Your task to perform on an android device: I want to delete this saved Kid 1 audio recording since the recorder's voice is indistinct.
Image 0: 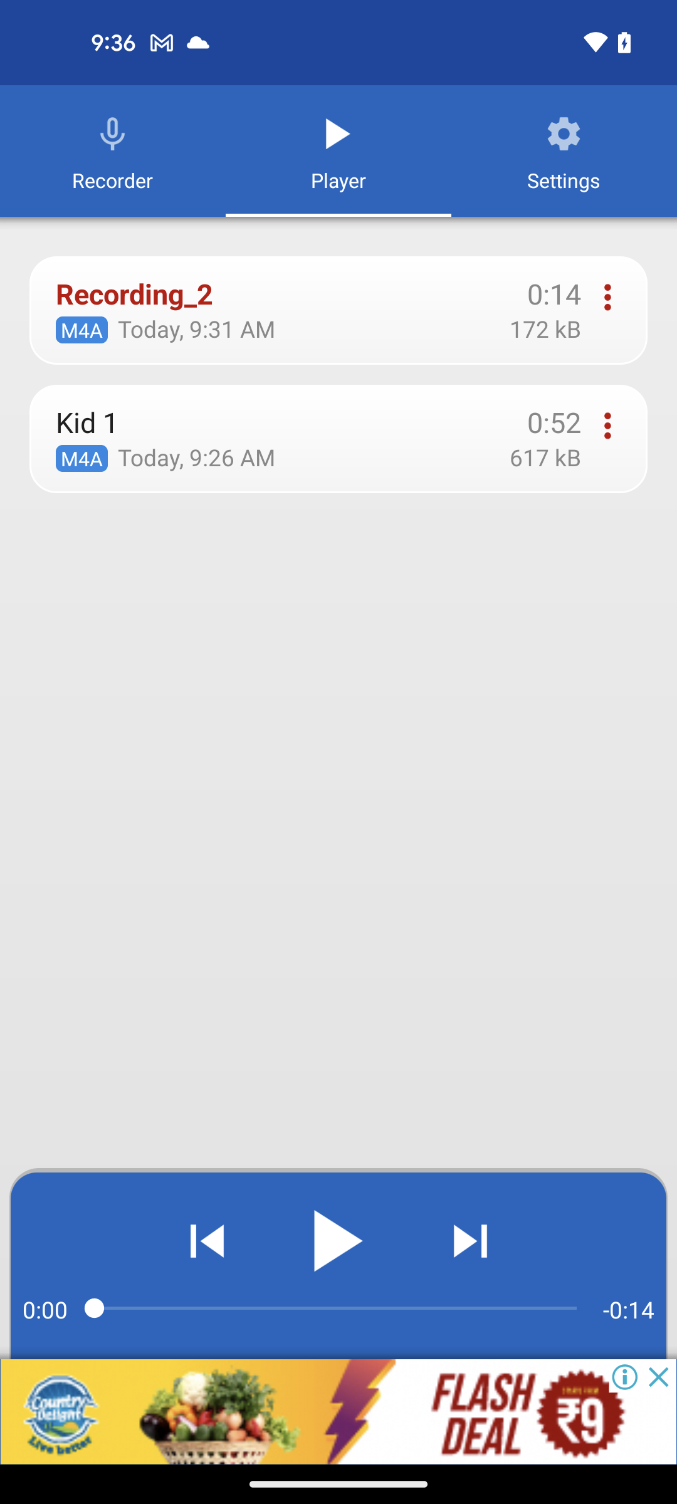
click on the three dots icon of Kid 1 
Step 0: click (607, 426)
Image 1: 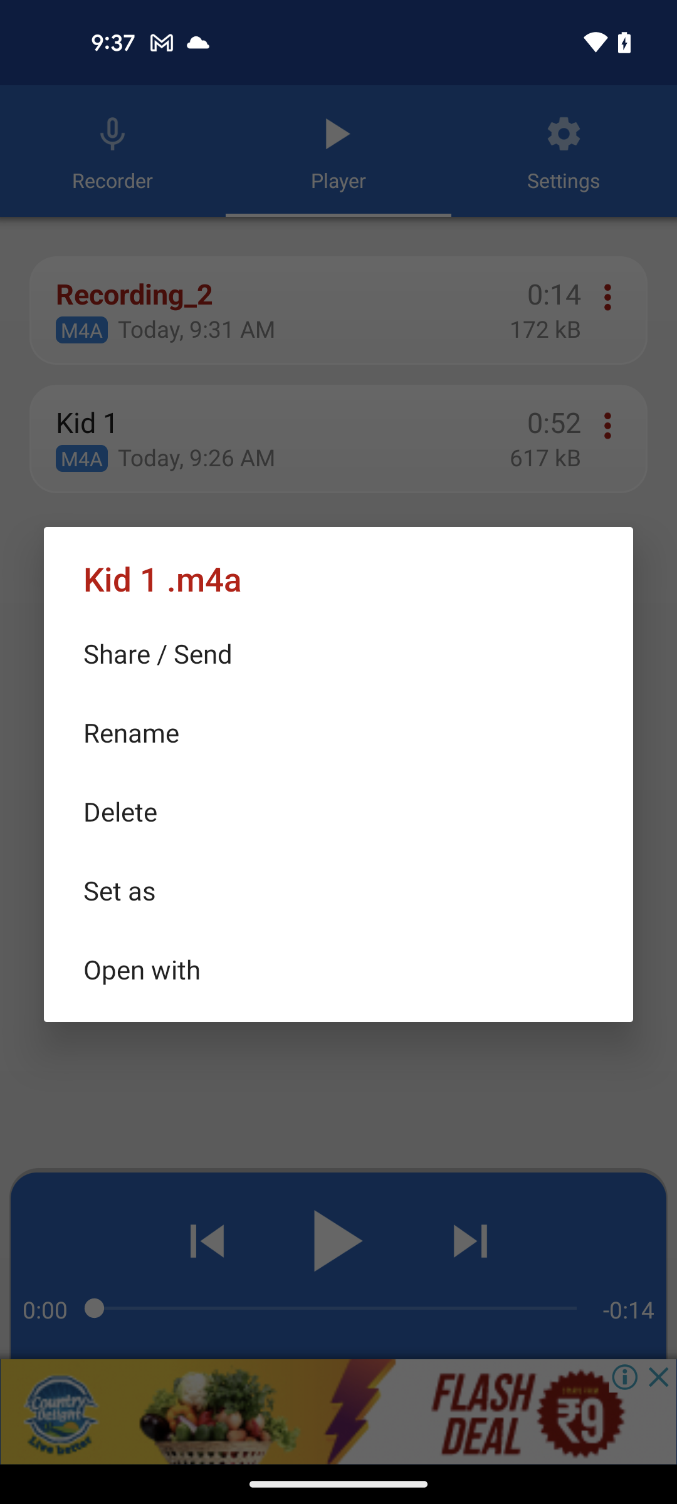
click on Delete option
Step 1: click (338, 811)
Image 2: 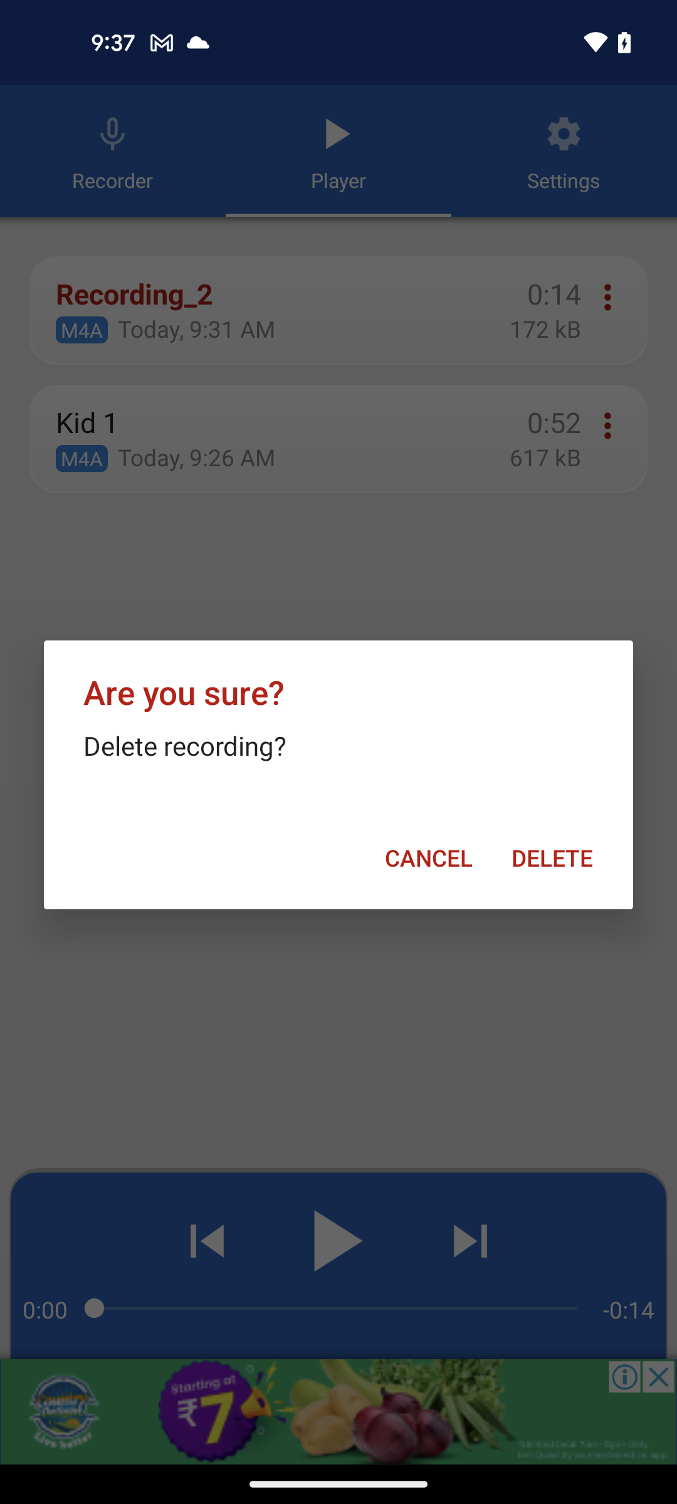
click on Delete option to confirm
Step 2: click (552, 858)